Your task to perform on an android device: I want to search for Puma sports shoes.
Image 0: 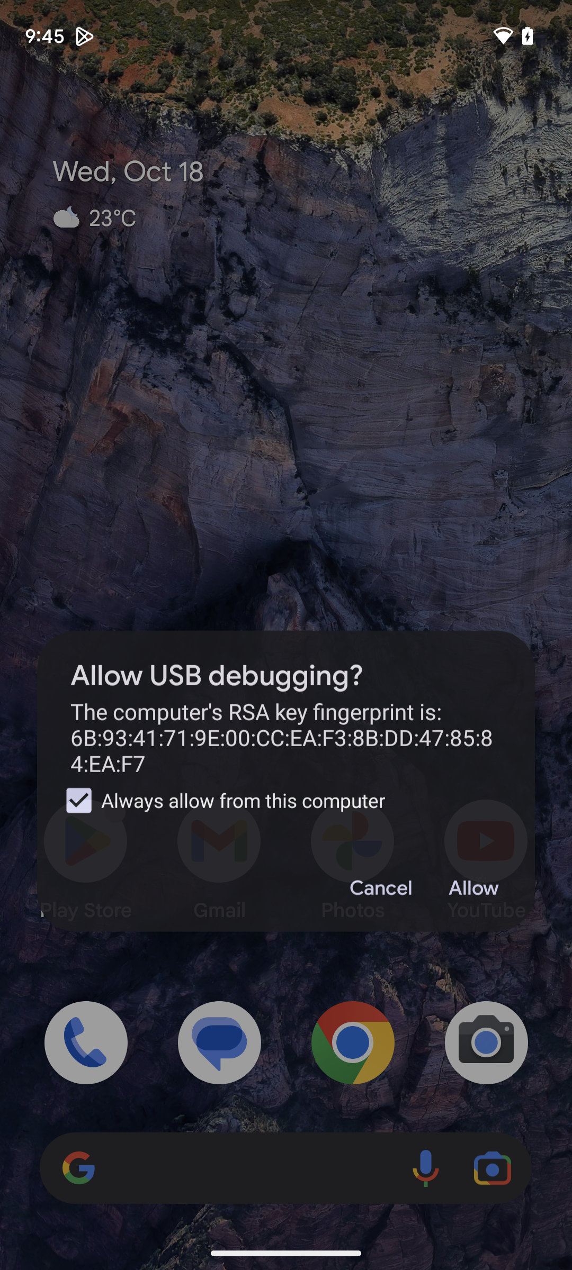
Open Ajio app.
Step 0: open app "AJIO"
Image 1: 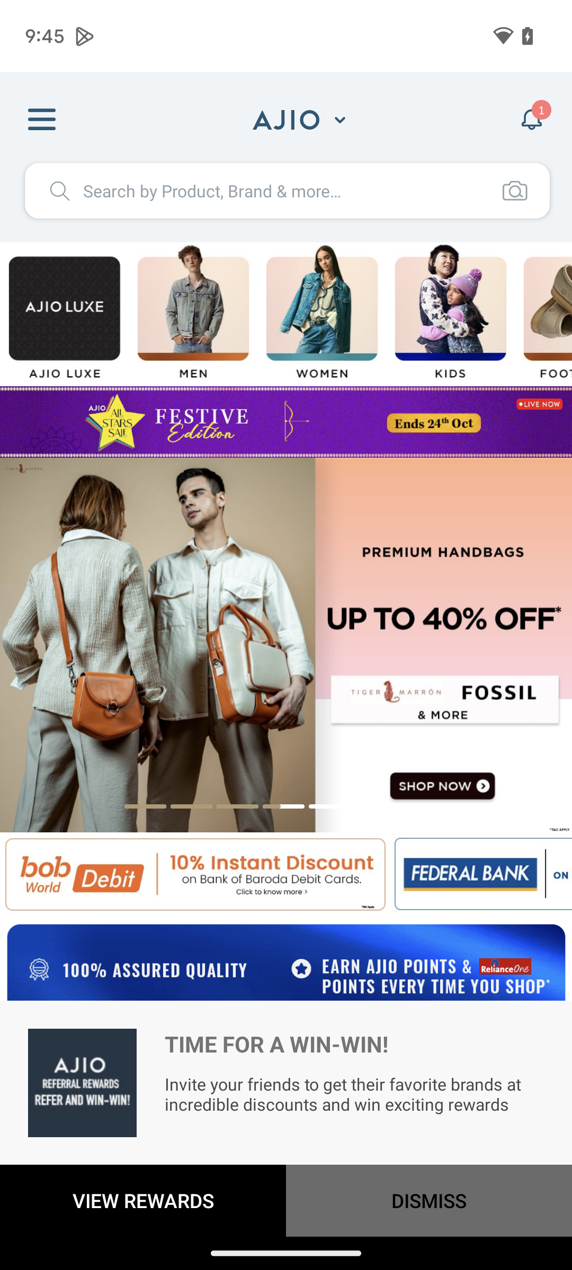
Click on the search box at the top.
Step 1: click (287, 190)
Image 2: 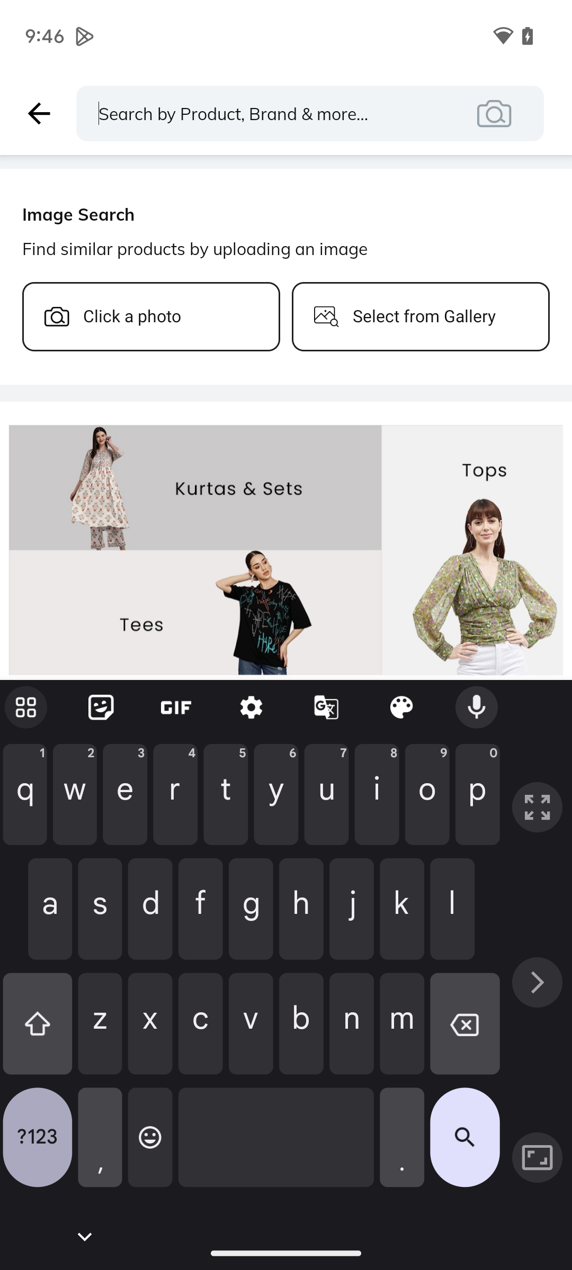
Type Puma sports shoes.
Step 2: type "Puma sports shoes."
Image 3: 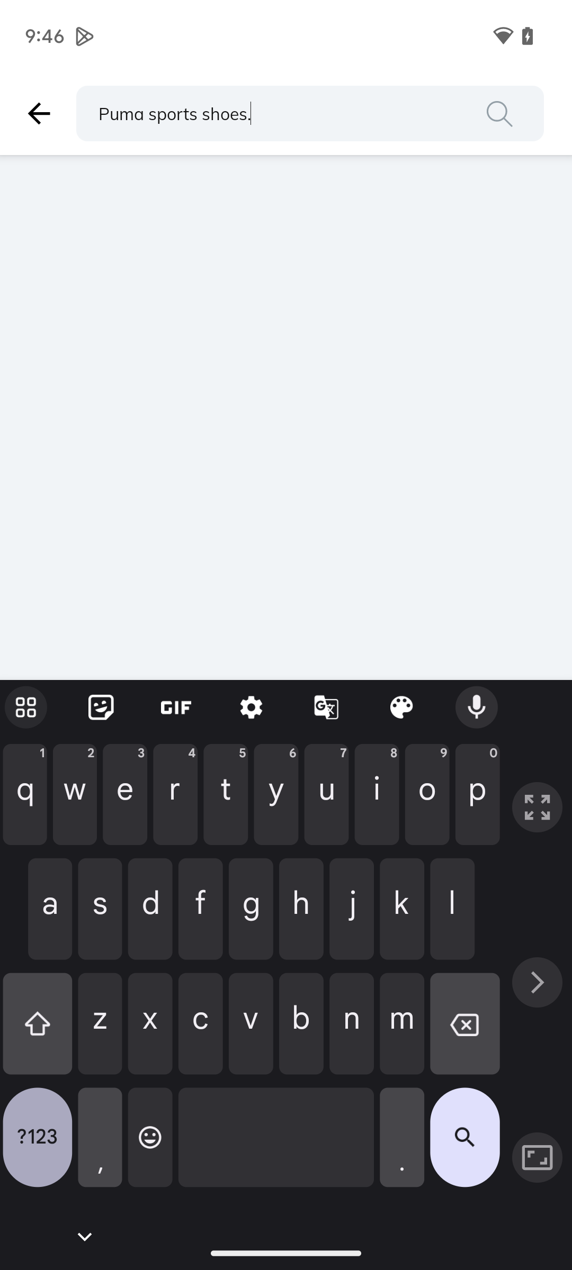
Click on the search icon.
Step 3: click (464, 1144)